Your task to perform on an android device: I am planning to go for dinner with my family, and we will go by our personal car, so how do I want to get traffic update for the route of Noorderlicht Cafe from the location Westerstraat 21 Gouda 
Image 0: 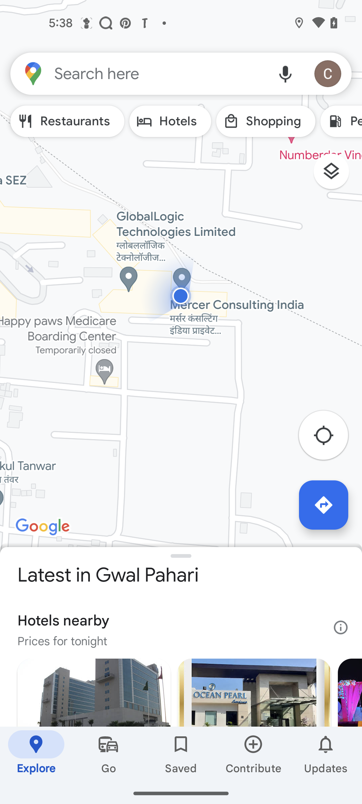
click on the search bar
Step 0: click (159, 73)
Image 1: 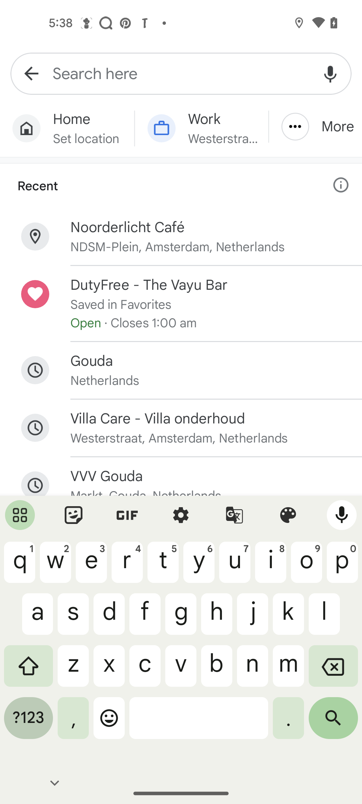
search for Noorderlicht Cafe
Step 1: type "Noorderlicht Cafe"
Image 2: 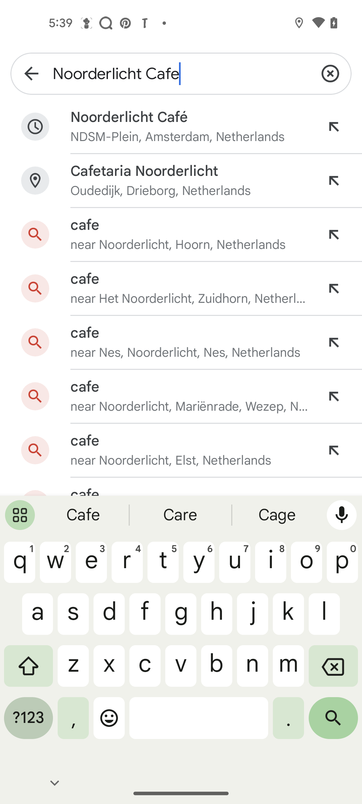
click on the first search result
Step 2: click (190, 126)
Image 4: 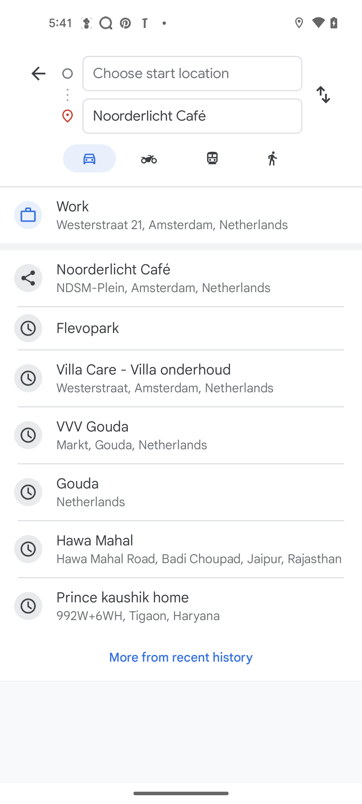
click on the start location
Step 4: click (192, 73)
Image 5: 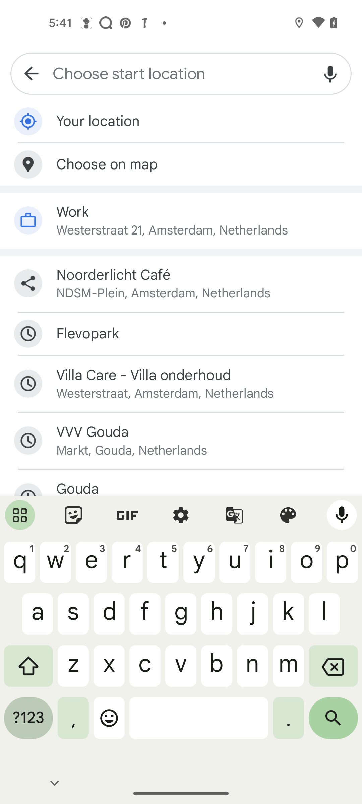
enter Westerstraat 21 Gouda
Step 5: type "Westerstraat 21 Gouda"
Image 6: 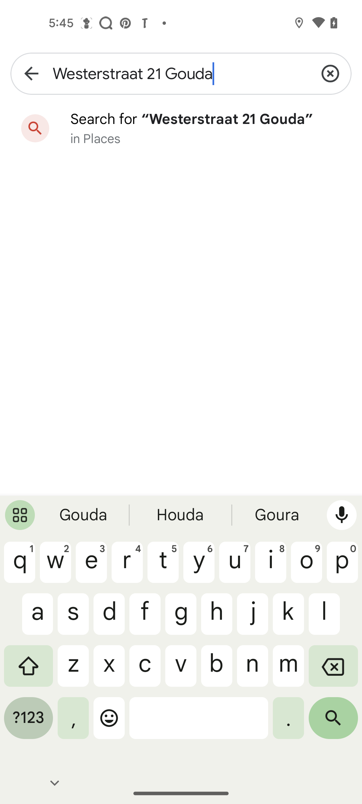
click on the search icon
Step 6: click (333, 723)
Image 7: 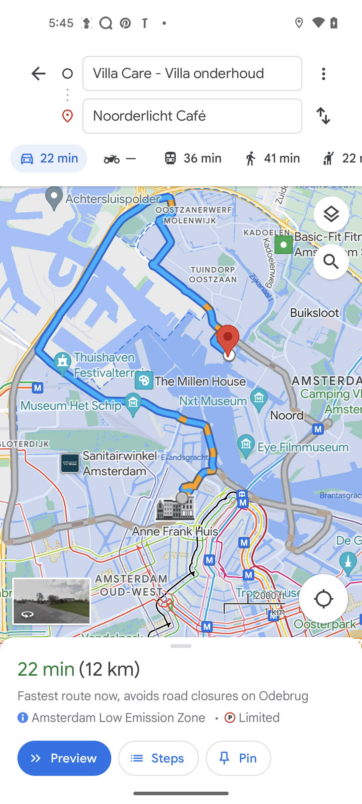
click on the layer icon
Step 7: click (336, 218)
Image 8: 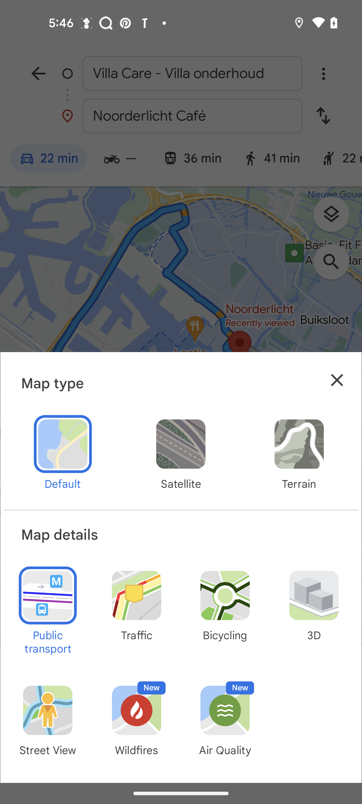
click on the traffic 
Step 8: click (136, 605)
Image 9: 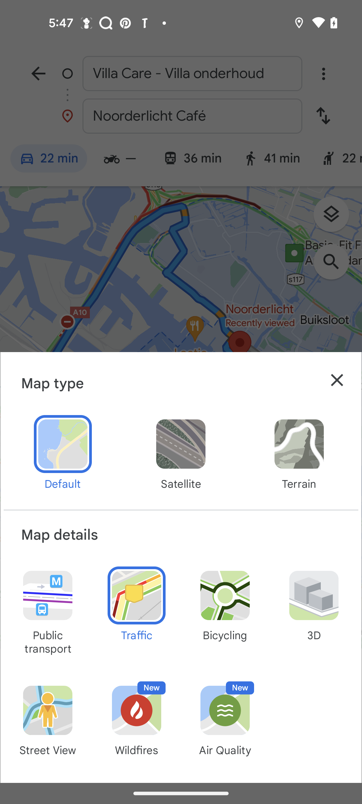
close the drawer
Step 9: click (337, 380)